Your task to perform on an android device: Locate a screwdriver set with the Bosch brand filter applied, use the USA Online Shopping app.
Image 0: 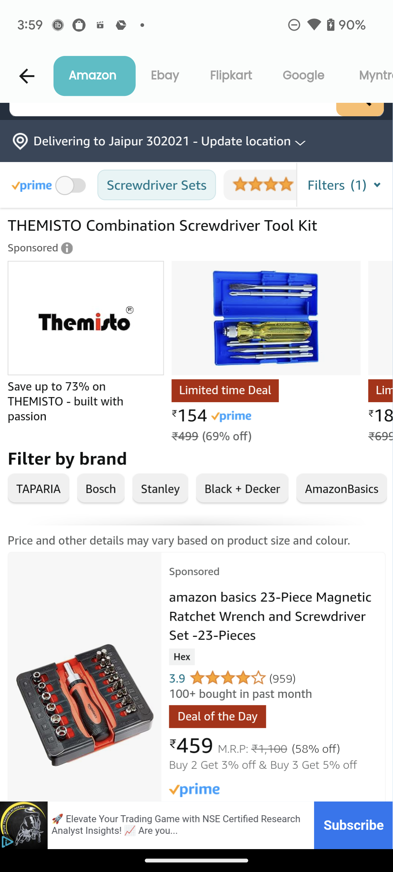
Click on the Filter option at the top right of the screen
Step 0: click (287, 185)
Image 1: 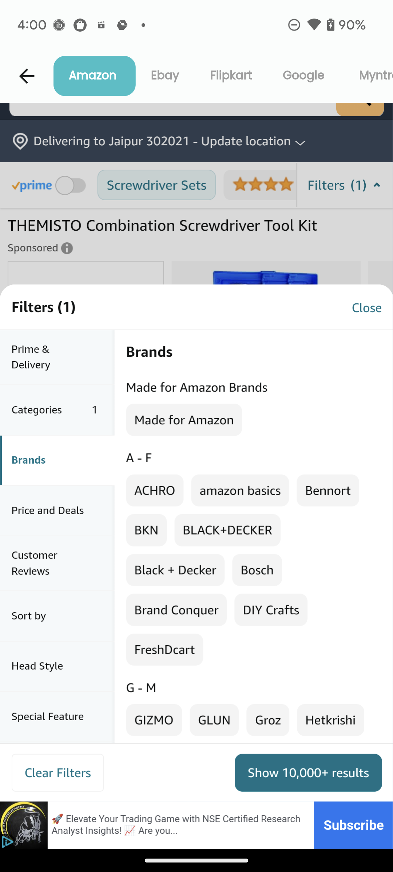
Select BOSCH Brand
Step 1: click (257, 569)
Image 2: 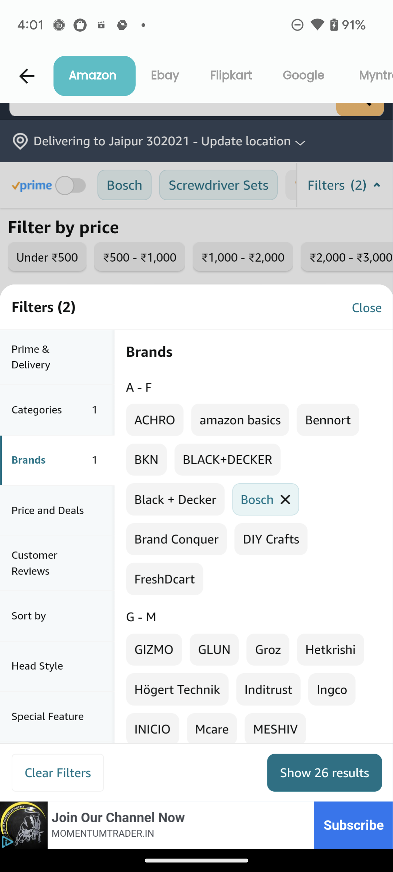
Click on Show 26 results button at the bottom right of the screen
Step 2: click (325, 772)